Your task to perform on an android device: I want to compare my Cosco volleyball to other sellers to check the difference in amount and rating
Image 0: 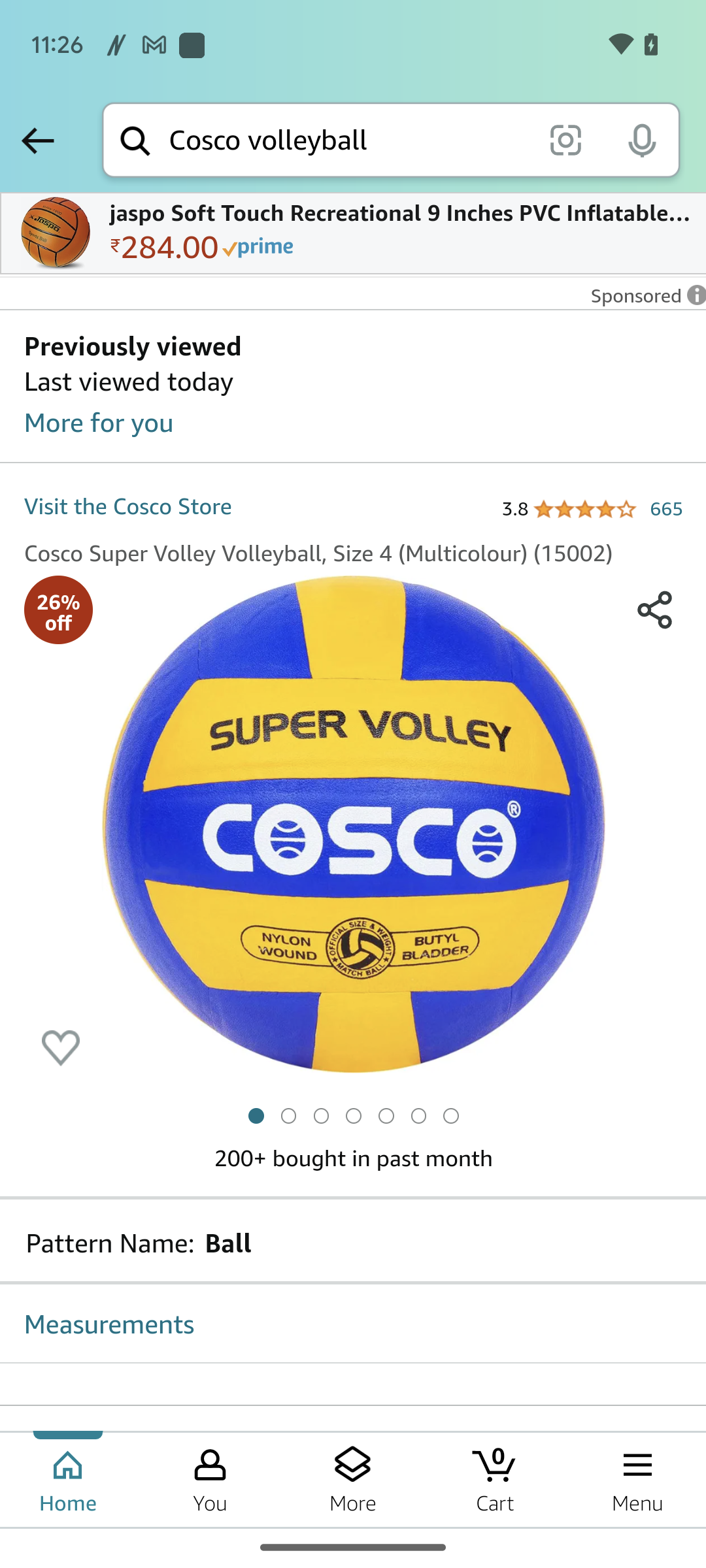
Scroll up to view the Compare option 
Step 0: scroll down
Image 1: 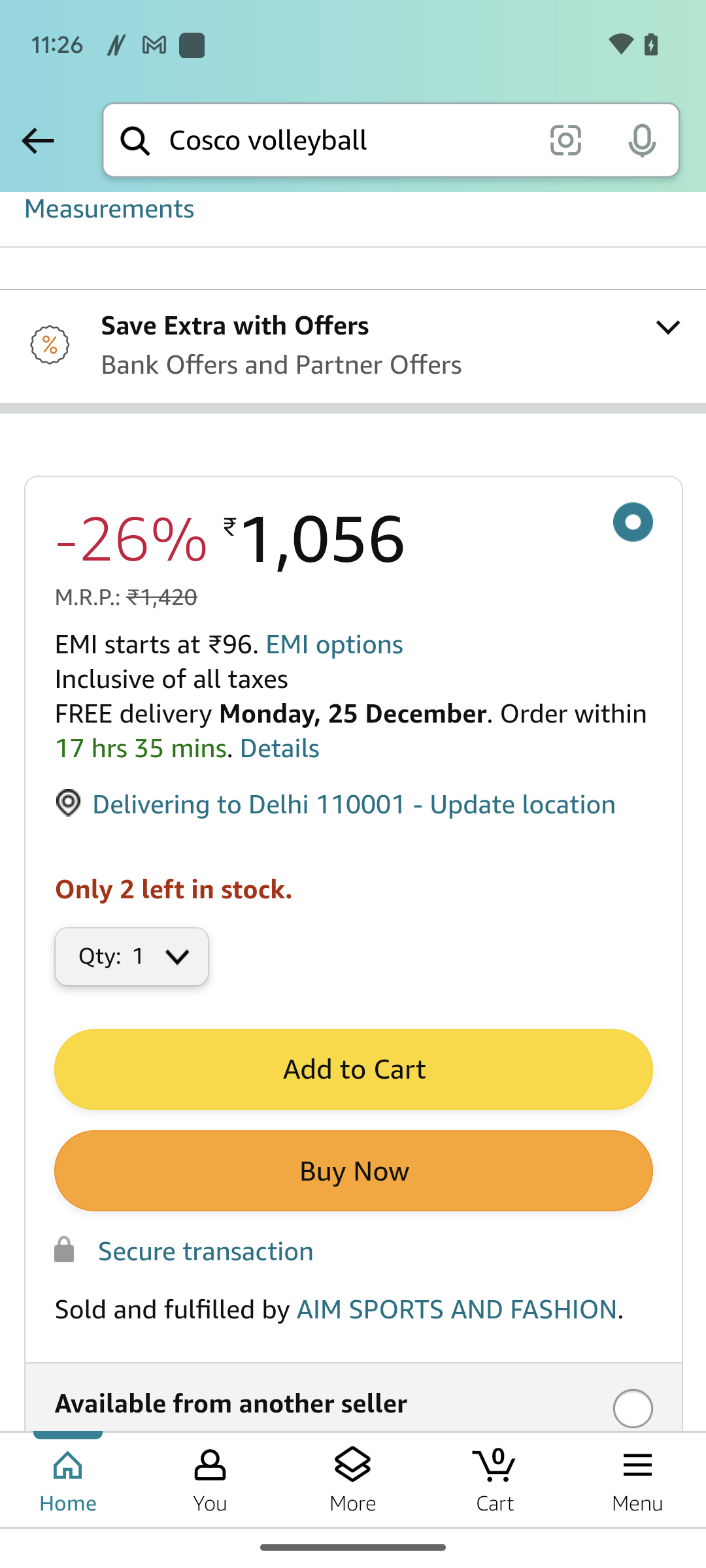
Scroll up to view the Compare option 
Step 1: scroll down
Image 2: 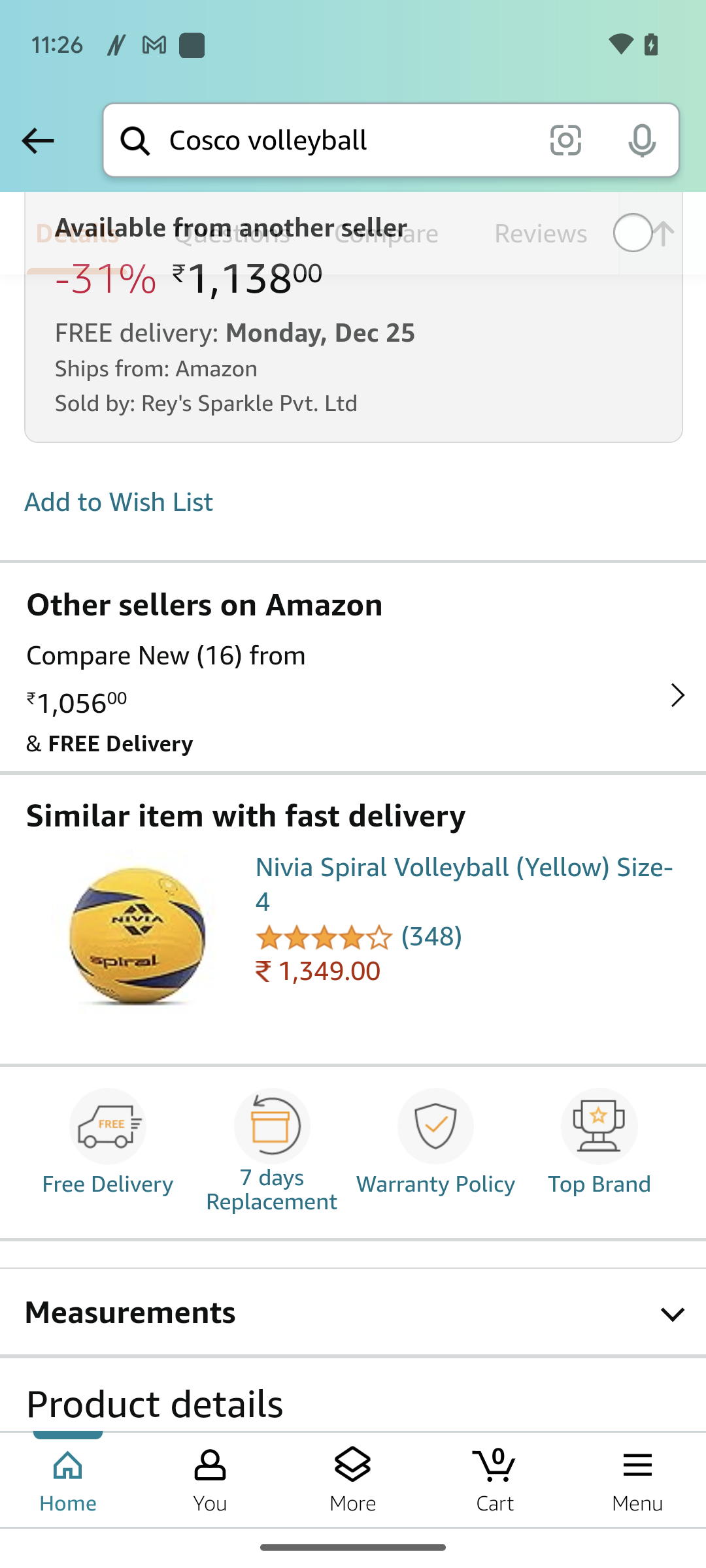
Scroll up to view the Compare option 
Step 2: scroll down
Image 3: 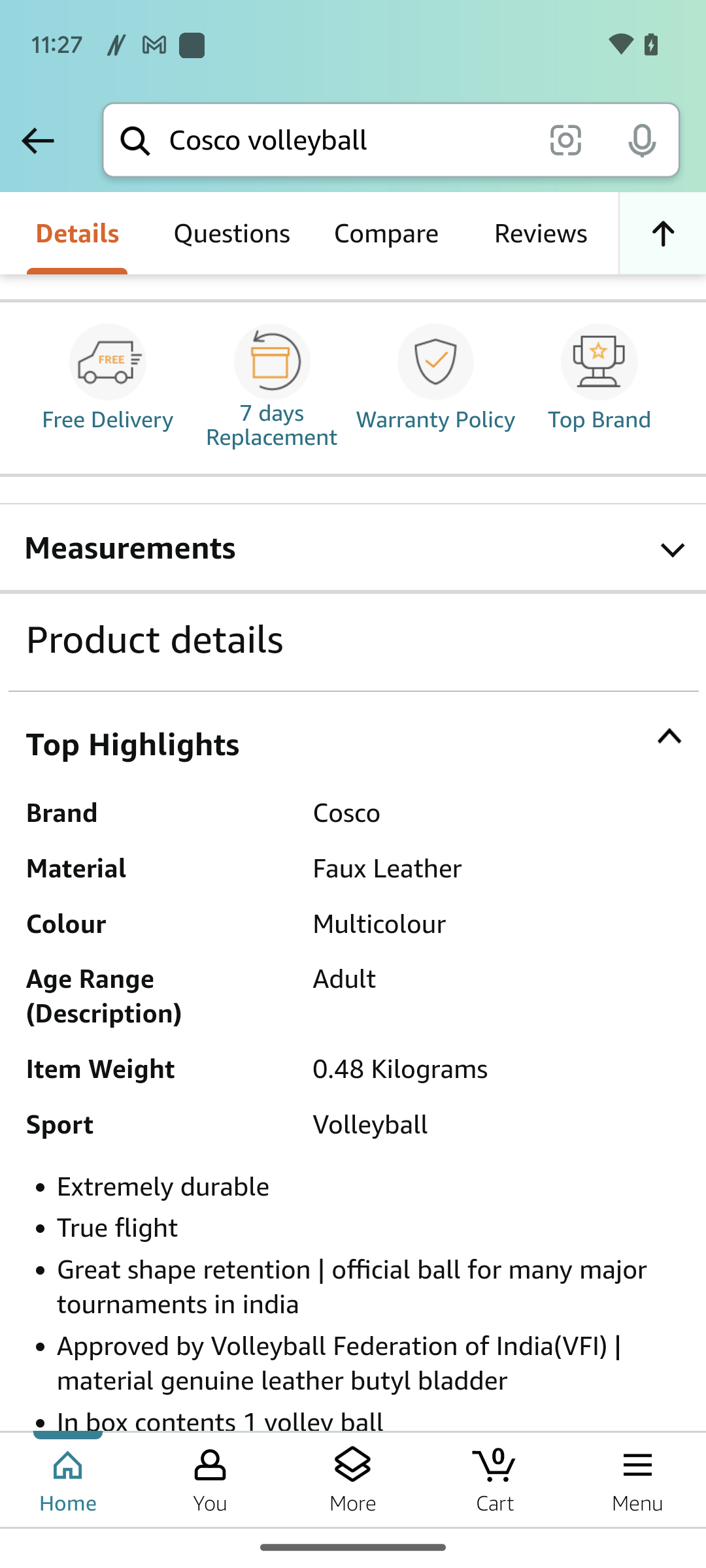
Click on the Compare option 
Step 3: click (386, 235)